Your task to perform on an android device: There are many fantastic effects in this app, and one of them, Grid Pattern 3, is amazing. I want to add this effect to my drawing, so draw a line of this effect in black color in the Sketchbook app.
Image 2: 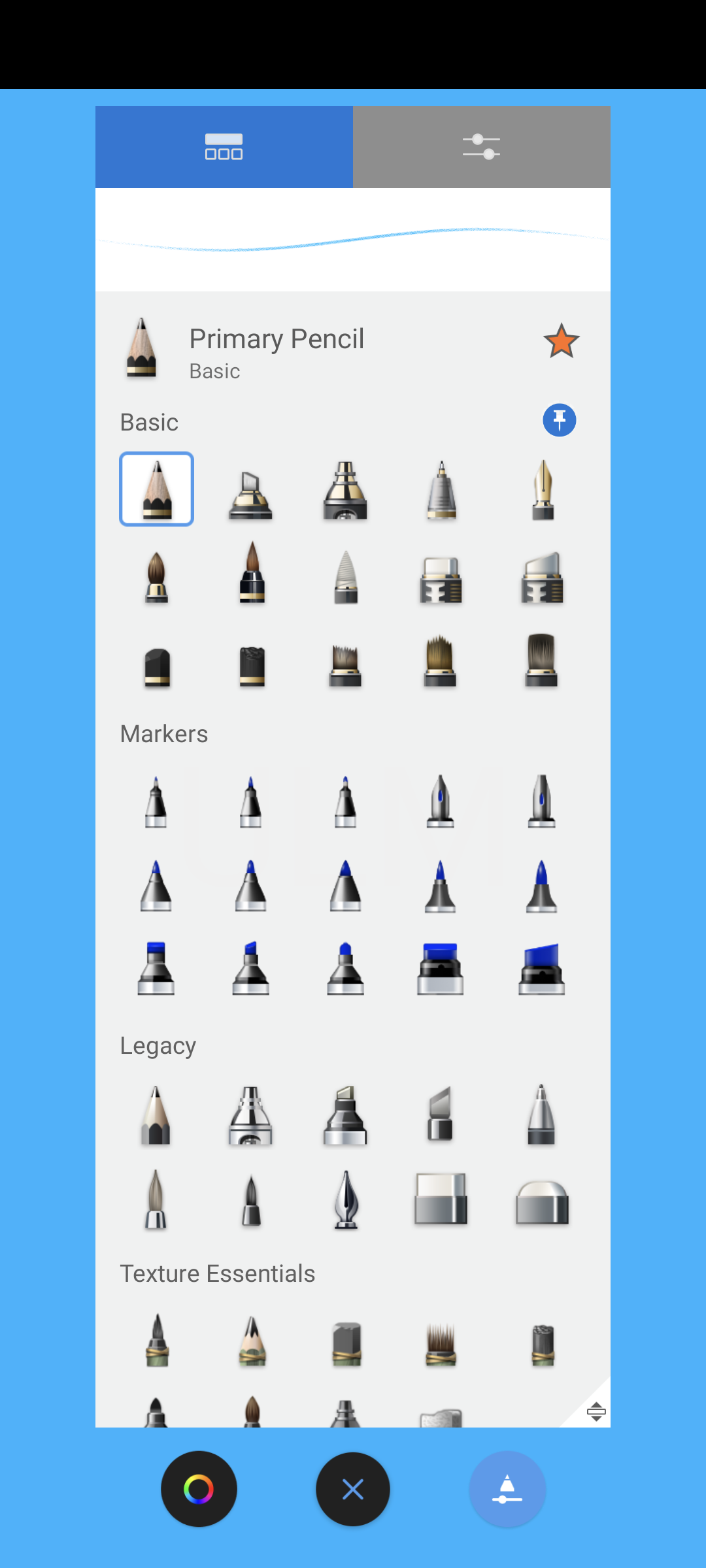
Scroll down to view the Grid Pattern 3 effect.
Step 2: scroll down
Image 3: 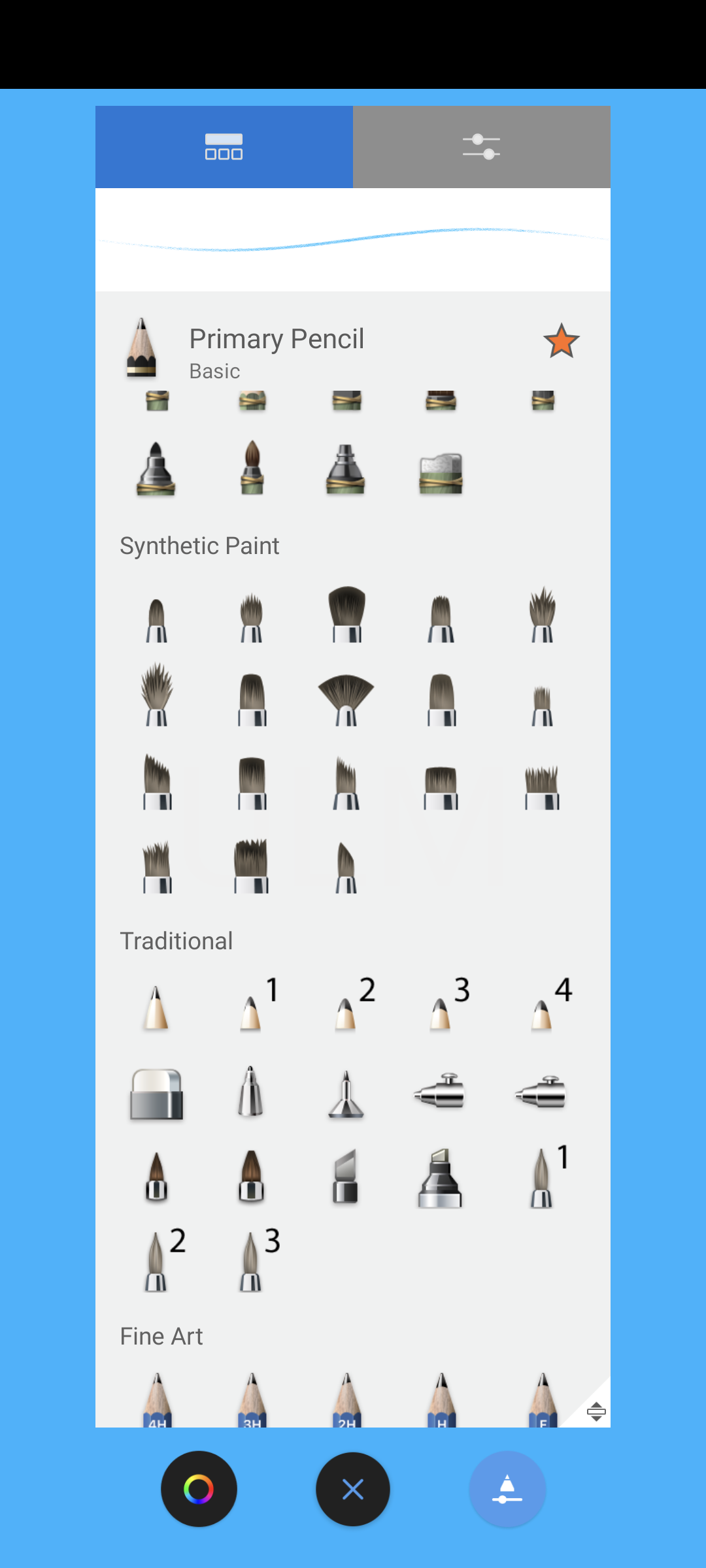
Scroll down to view the Grid Pattern 3 effect.
Step 3: scroll down
Image 4: 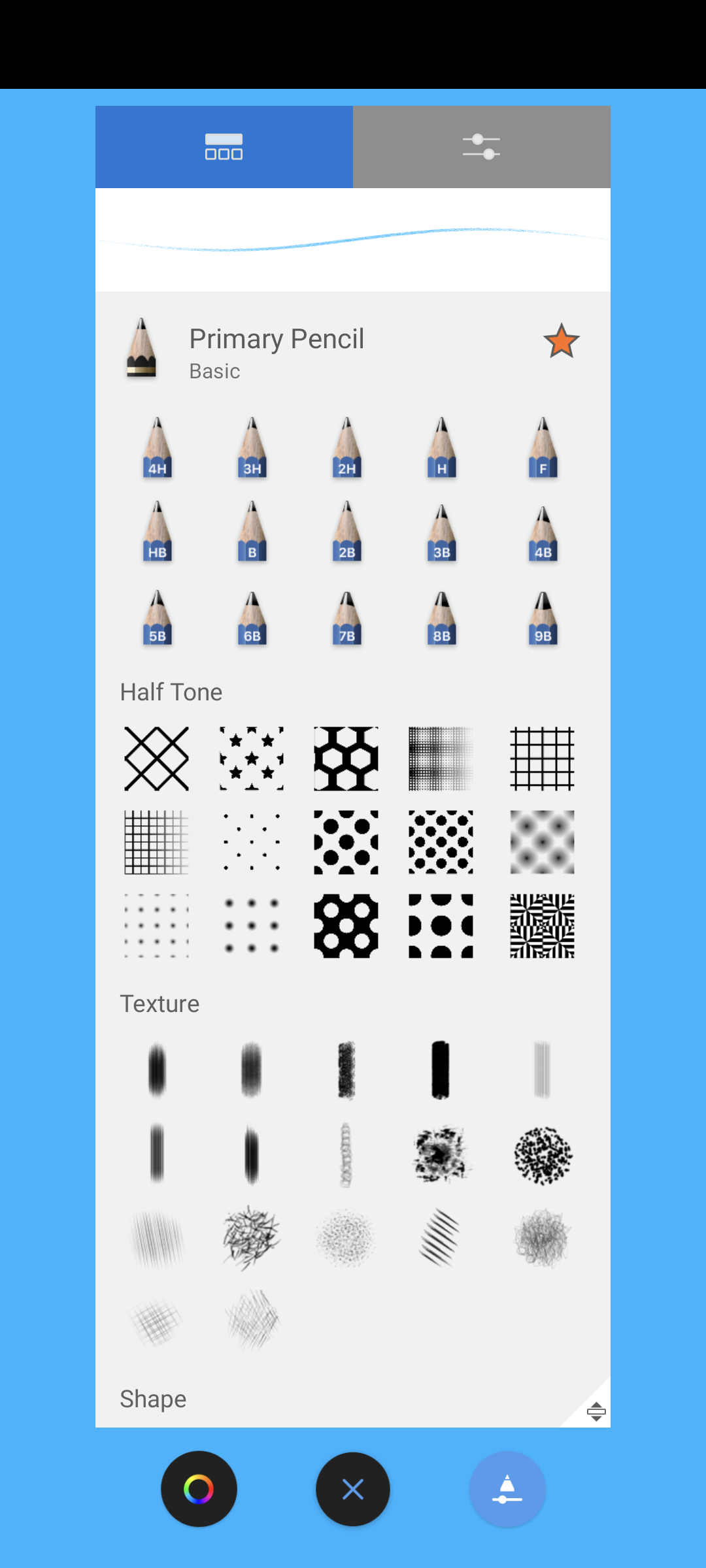
Click on the Grid pattern 3 to select this effect.
Step 4: click (156, 841)
Image 5: 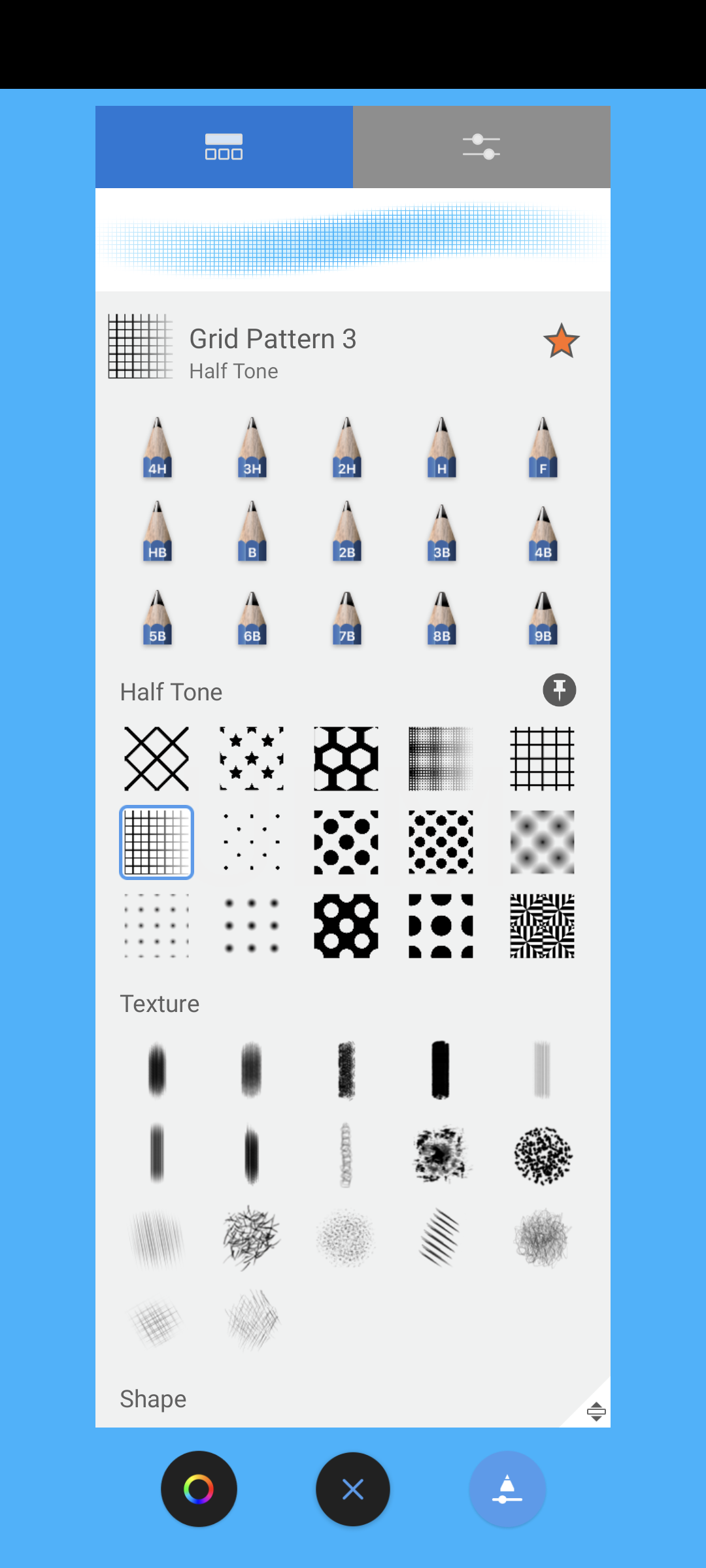
Click on the color circle at the bottom of the screen to select the black color.
Step 5: click (198, 1489)
Image 6: 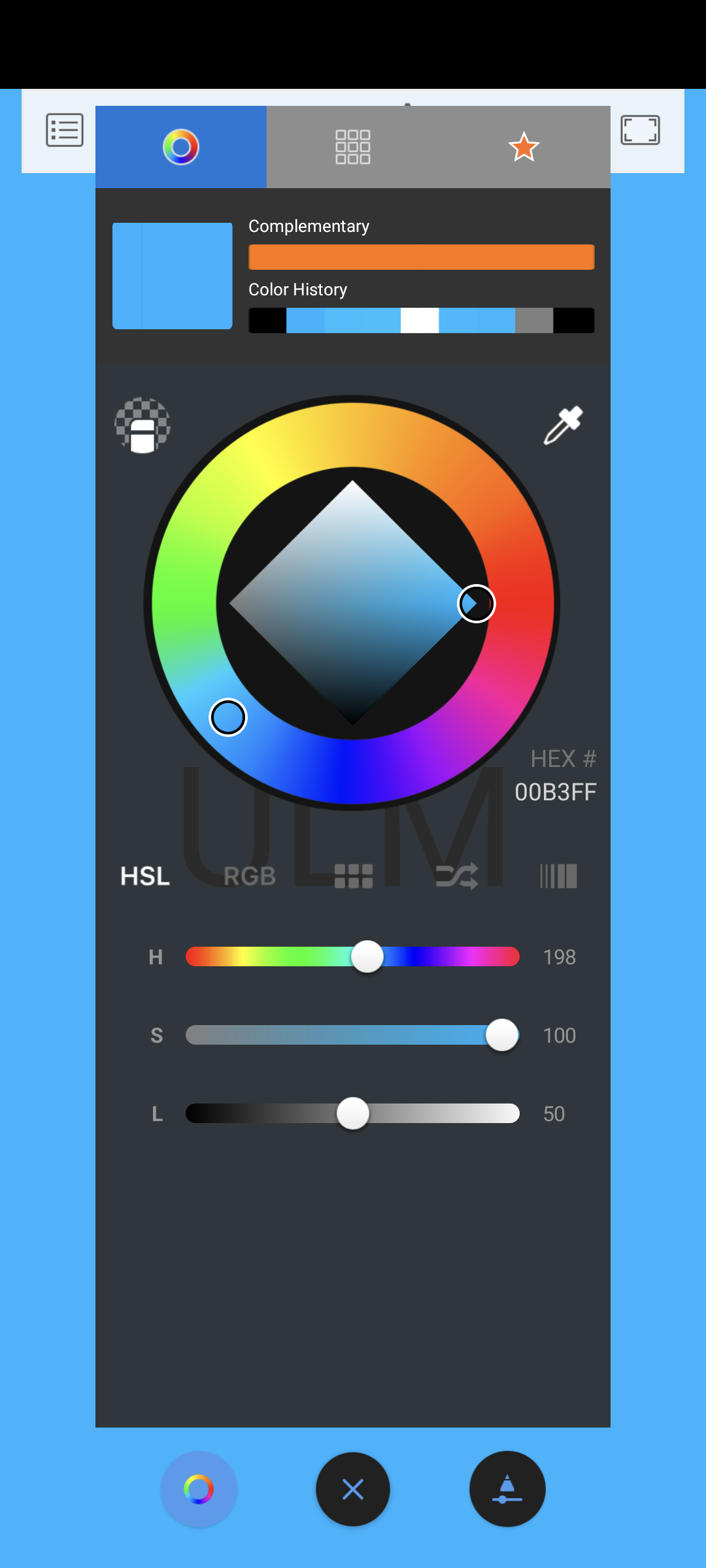
Click on the black shade in the color square.
Step 6: click (348, 706)
Image 7: 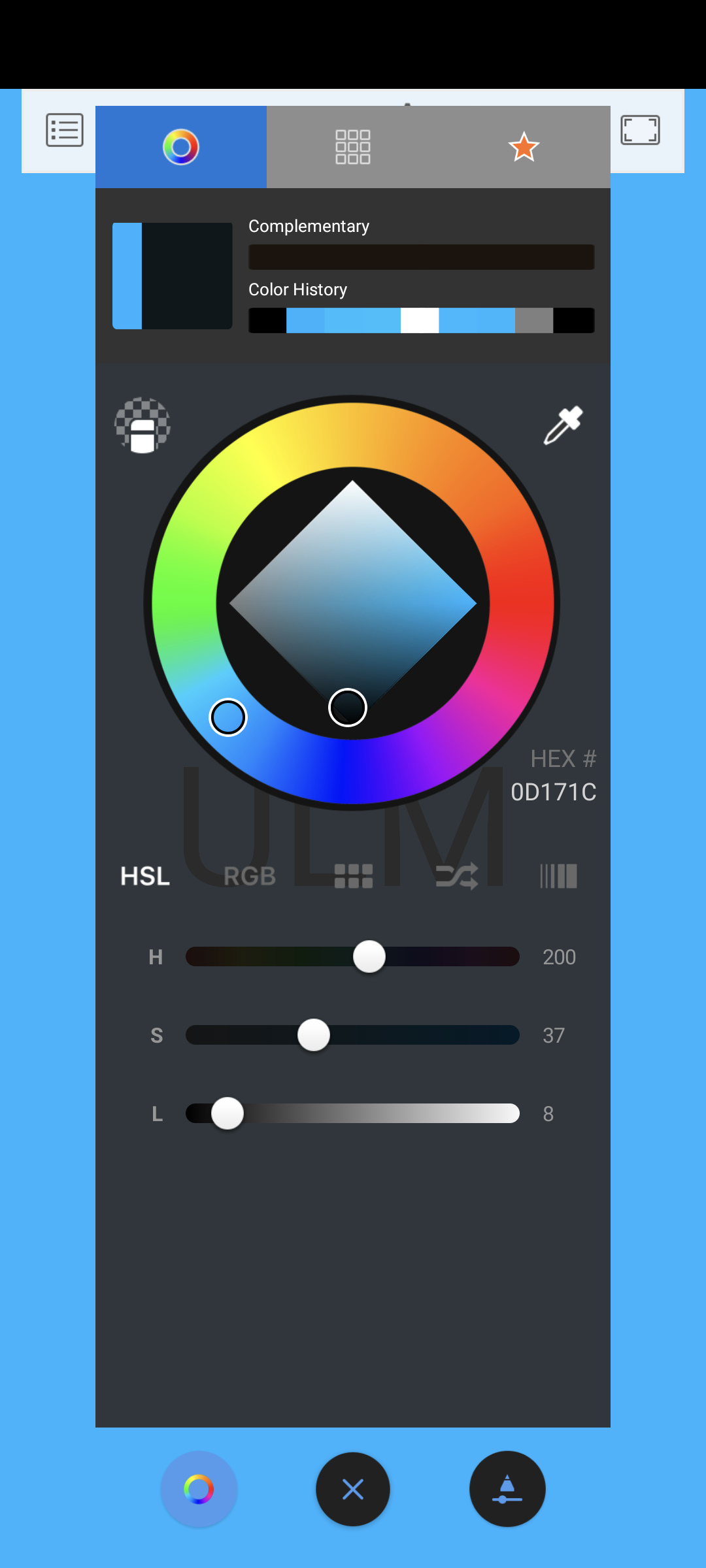
Click on the cross icon at the bottom of the screen to remove the color window.
Step 7: click (352, 1484)